Your task to perform on an android device: I want to search for new shoes so that I can go to the gym in the morning.
Image 0: 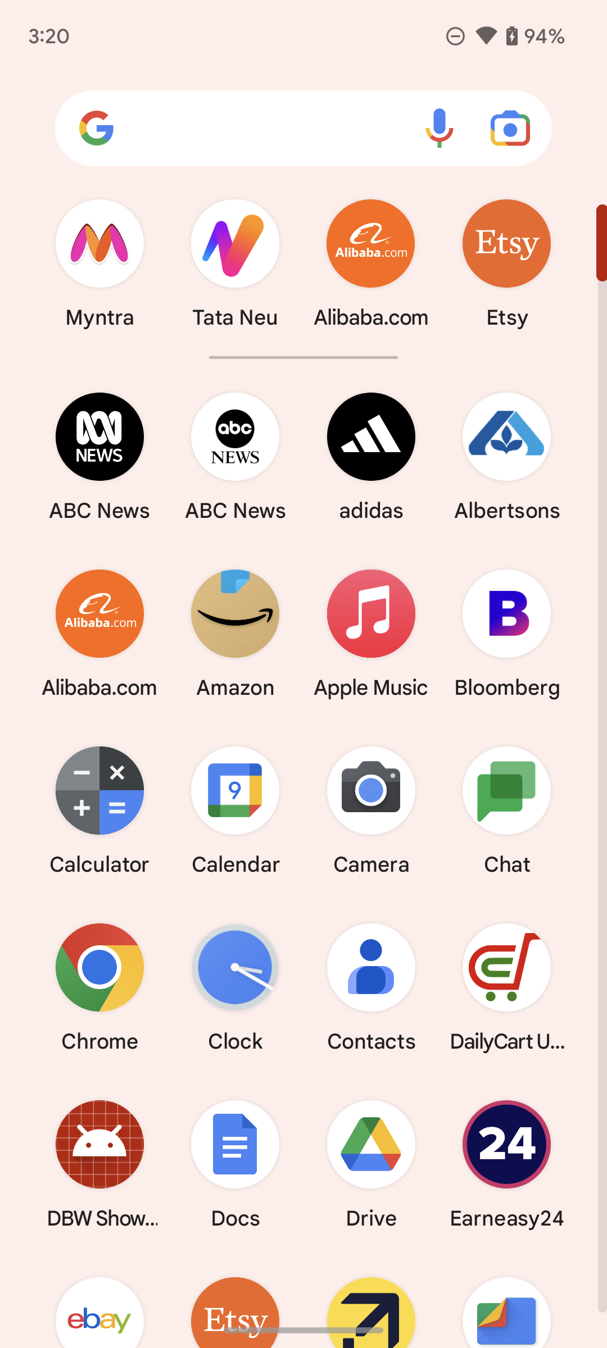
Open Etsy app.
Step 0: open app "Etsy"
Image 1: 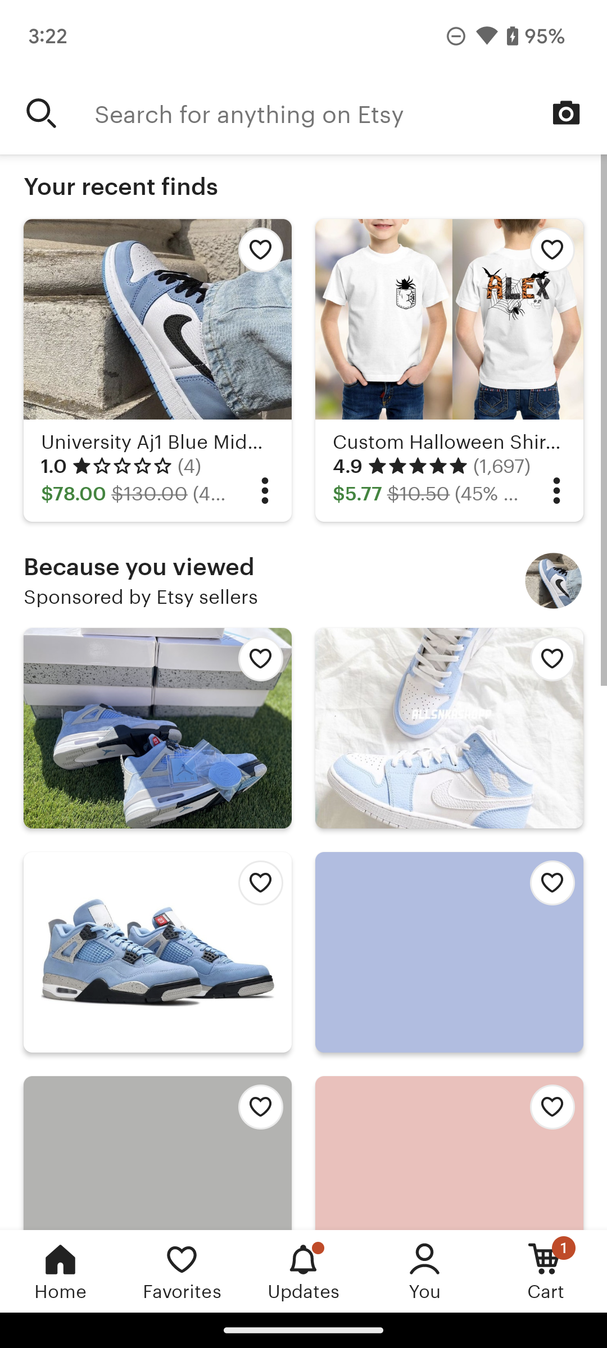
Click on the search bar on the top of the screen.
Step 1: click (351, 112)
Image 2: 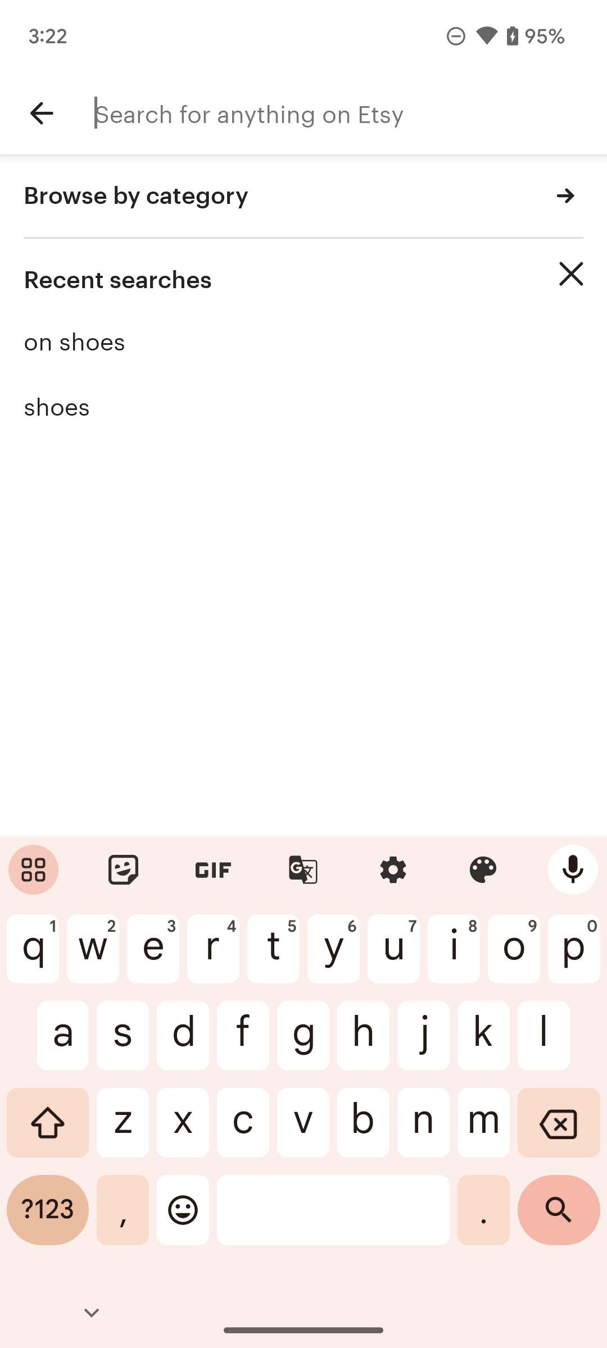
Click on the Shoes option on the screen.
Step 2: click (315, 407)